Your task to perform on an android device: I need to visit Leeds when my work is over on November 10th 2023, thus I should check the LNER app on November 10, 2023.
Image 0: 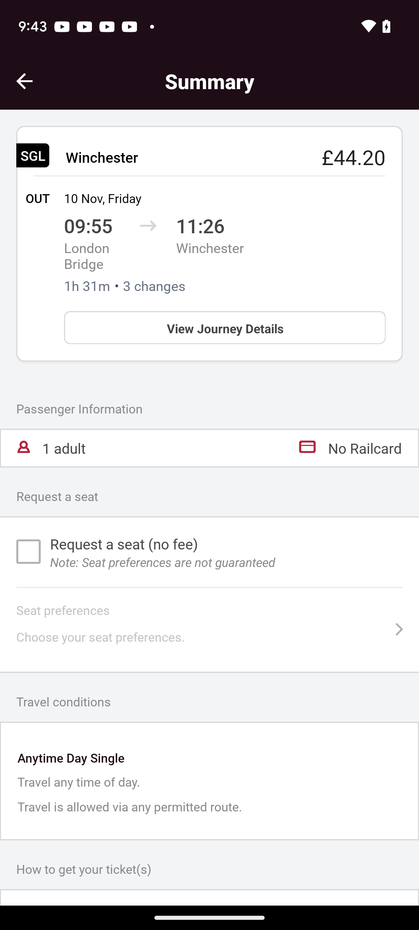
Open LNER app
Step 0: open app "LNER"
Image 1: 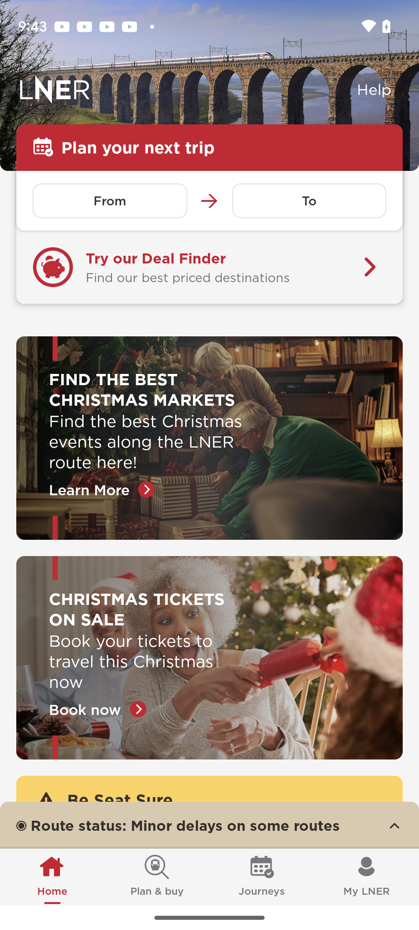
Click on from textbox
Step 1: click (110, 201)
Image 2: 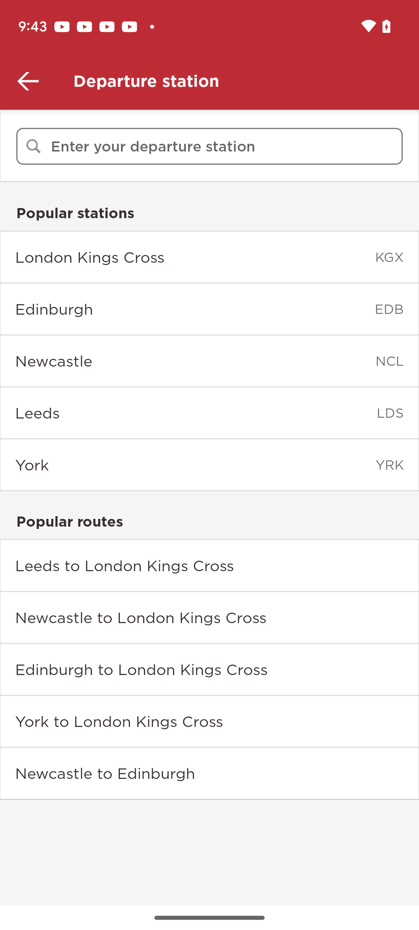
Enter London Kings Cross in the textbox
Step 2: wait
Image 3: 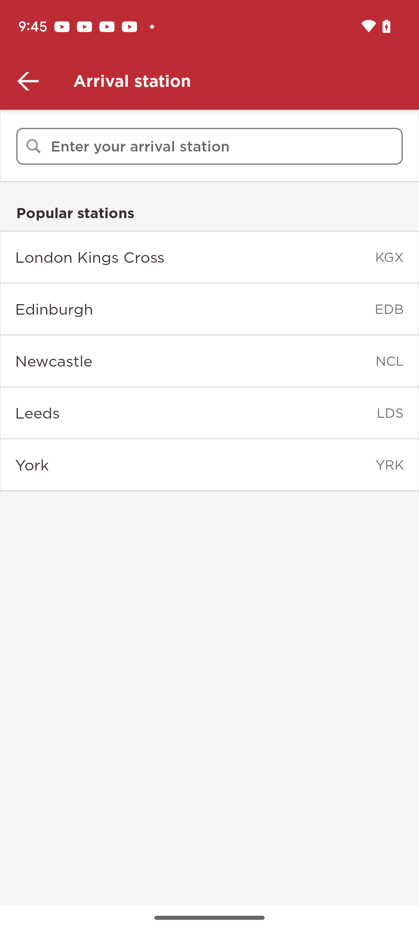
Click on Leeds option
Step 3: click (188, 413)
Image 4: 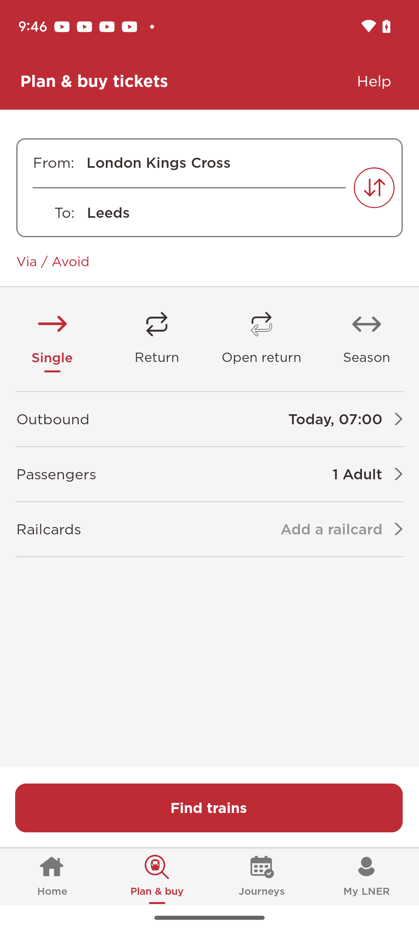
Click on date and time section
Step 4: click (238, 419)
Image 5: 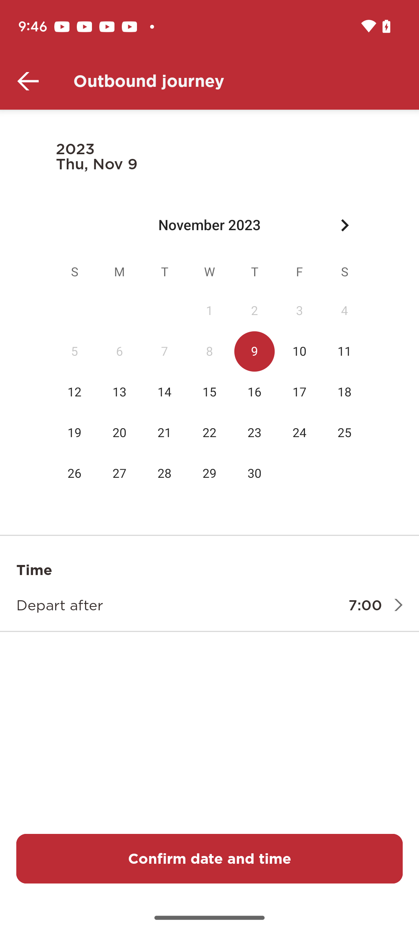
Click on 10 November,2023
Step 5: click (299, 351)
Image 6: 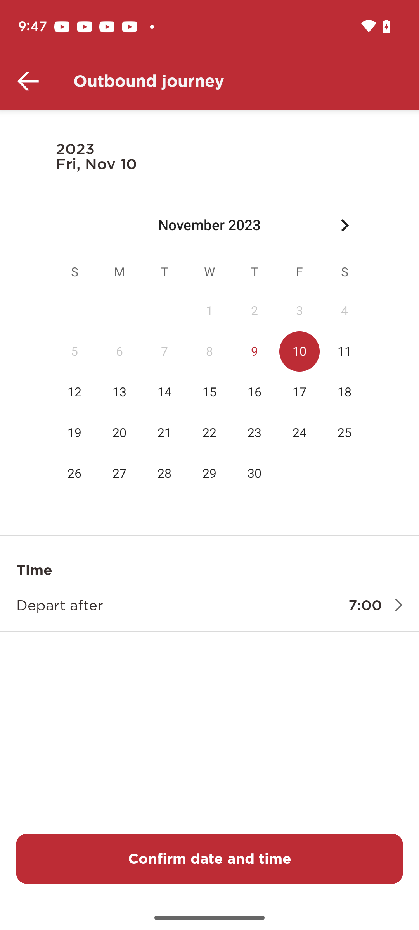
Click on confirm date and time
Step 6: click (209, 859)
Image 7: 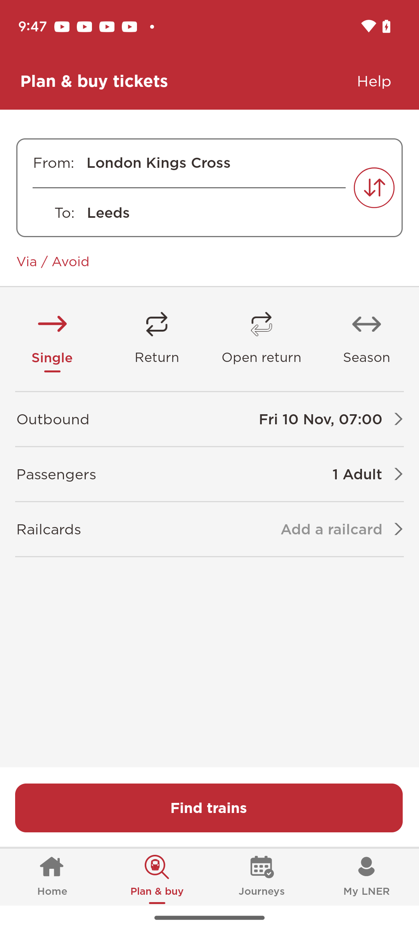
Click on find trains option
Step 7: click (209, 808)
Image 8: 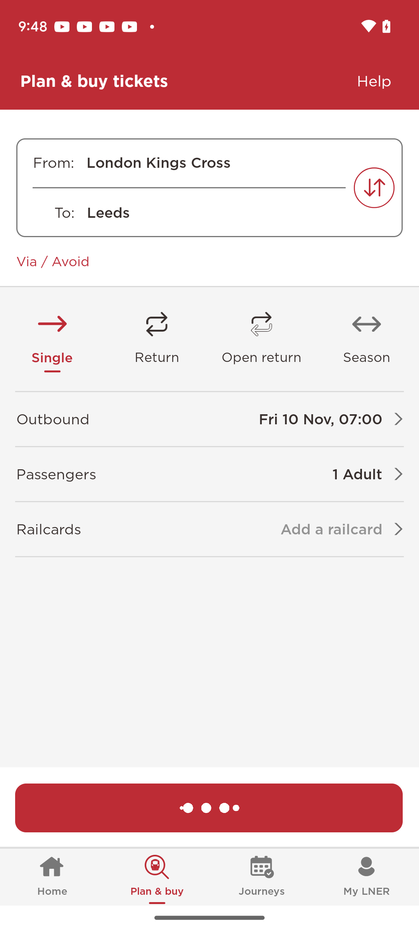
Click on find trains option
Step 8: wait